Your task to perform on an android device: Mark as read the Flipboard 10 For Today email.
Image 0: 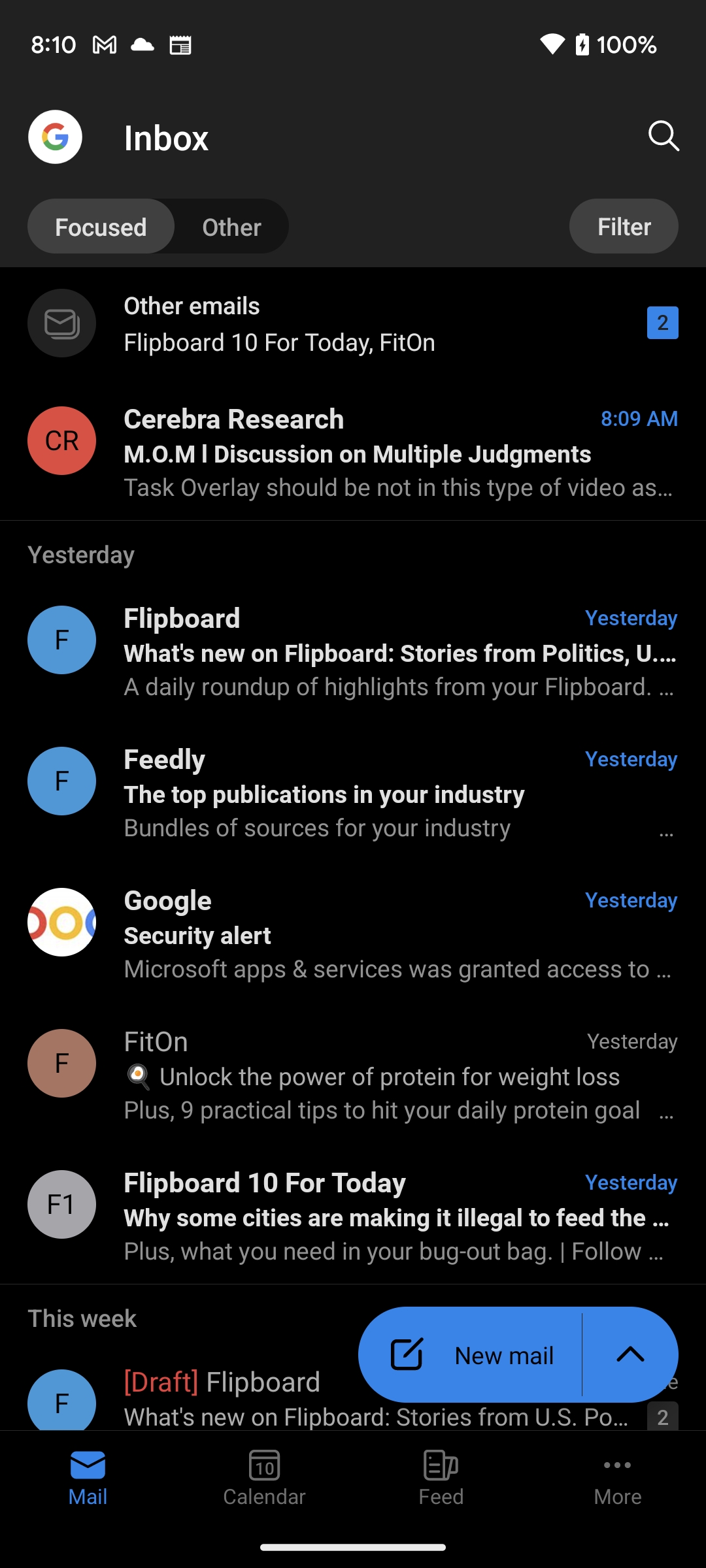
Click on the Flipboard 10 For Today email to view mark as read option
Step 0: click (61, 1204)
Image 1: 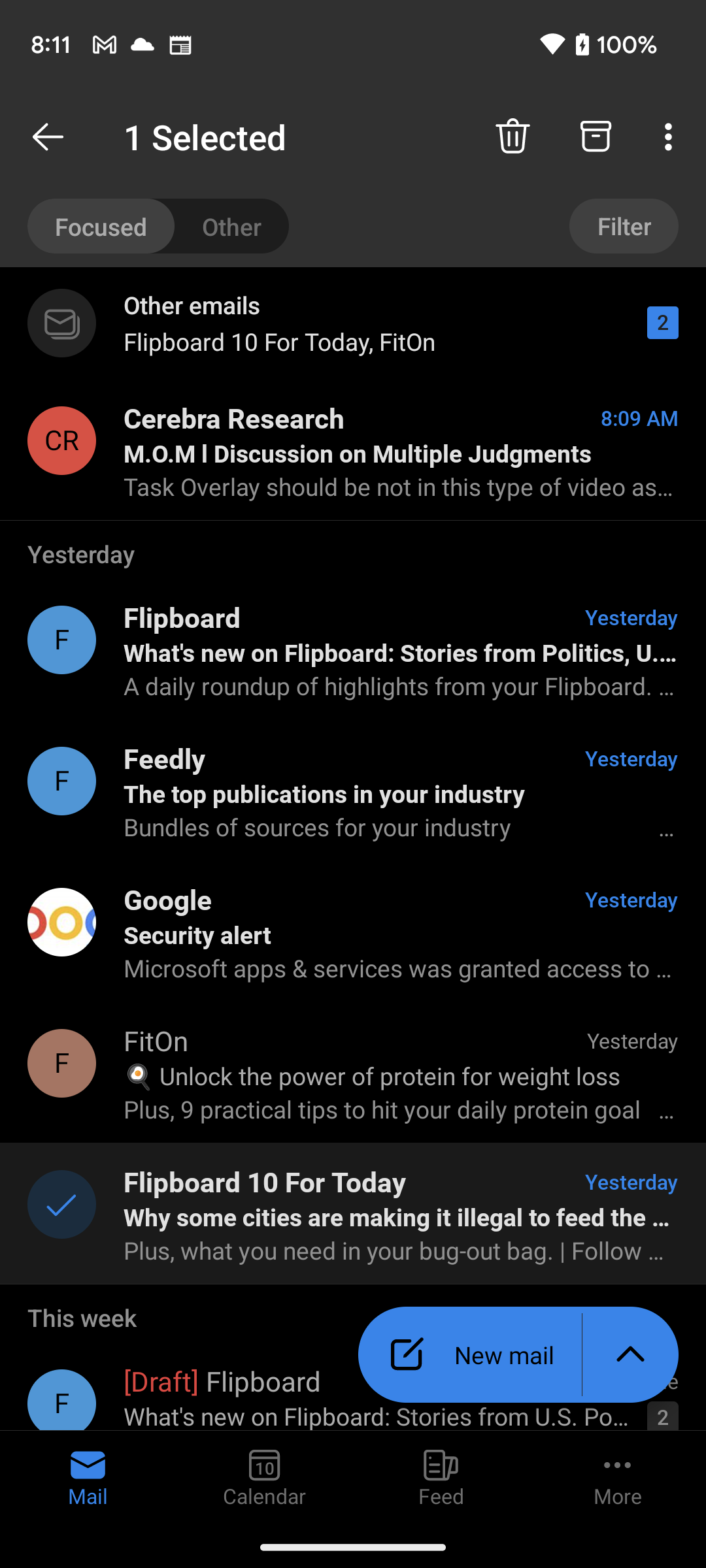
Click on the three dots icon at the top right corner of the screen to view mark as read option
Step 1: click (671, 137)
Image 2: 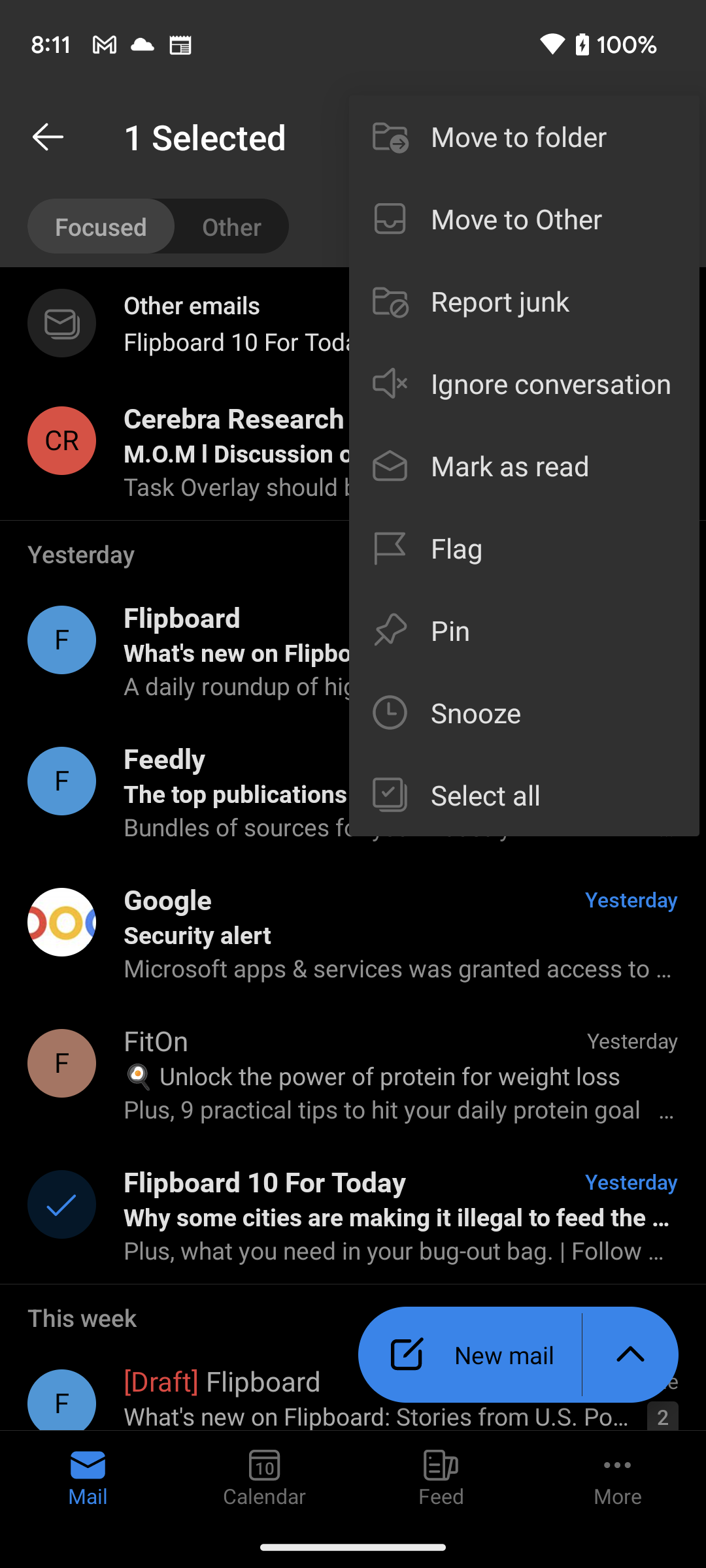
Click on Mark as read option
Step 2: click (551, 465)